Your task to perform on an android device: In the Keep Notes app, search for the note you shared with your mother about things to buy in the future.
Image 0: 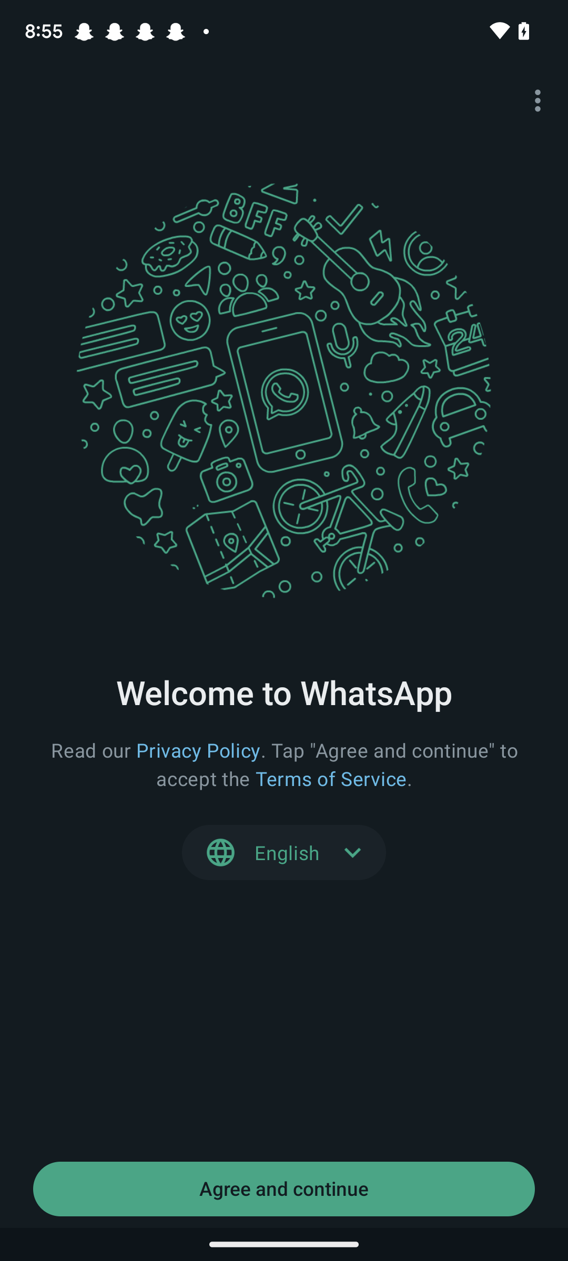
Scroll left on the right side of the screen.
Step 0: click (489, 638)
Image 1: 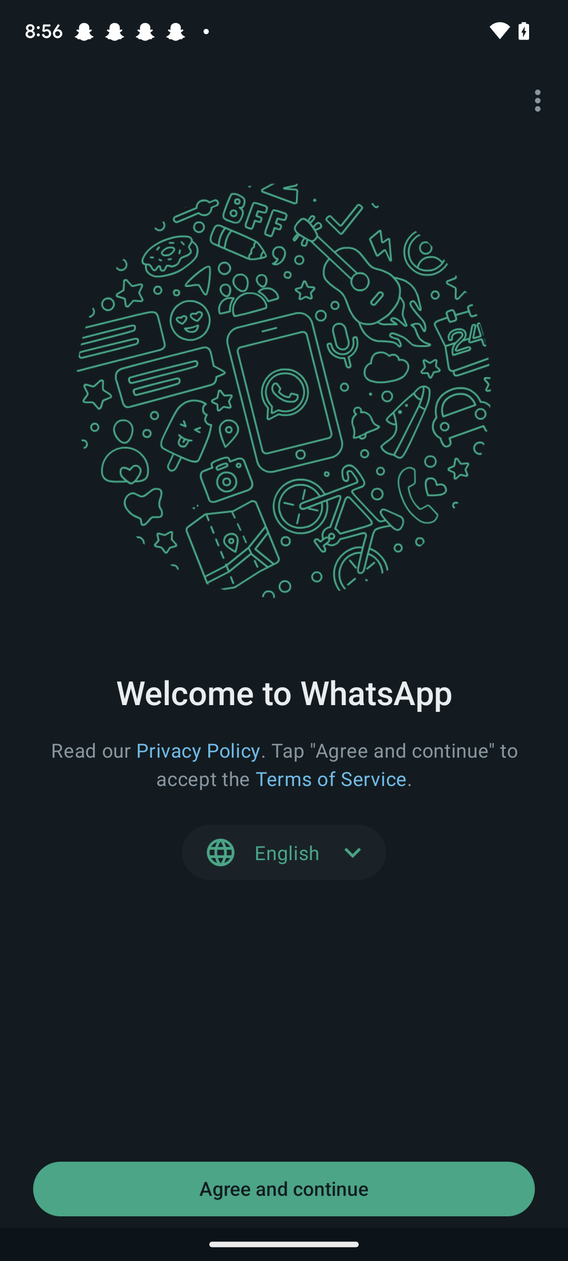
Scroll left on the right side of the screen.
Step 1: scroll right
Image 2: 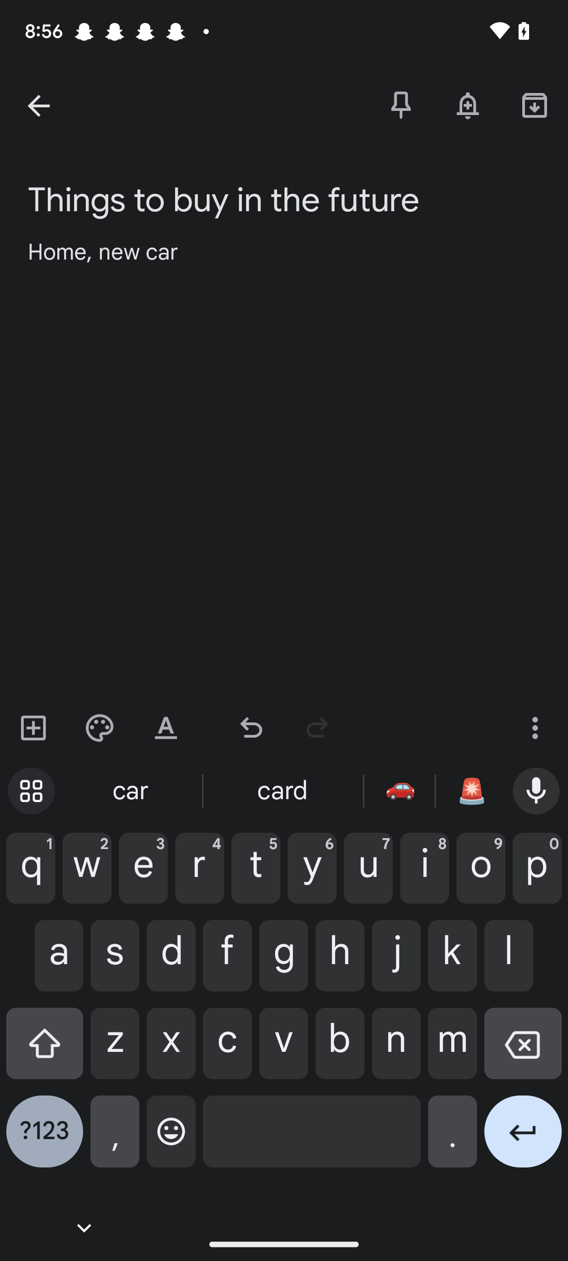
Scroll left on the right side of the screen.
Step 2: scroll right
Image 3: 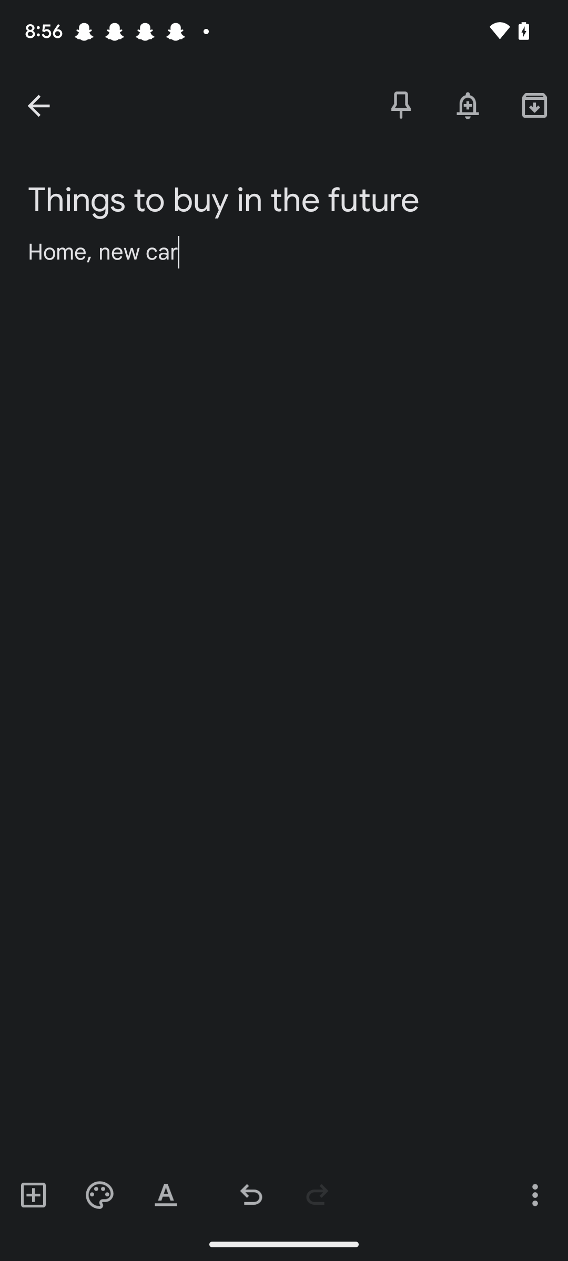
Scroll left on the right side of the screen.
Step 3: scroll right
Image 4: 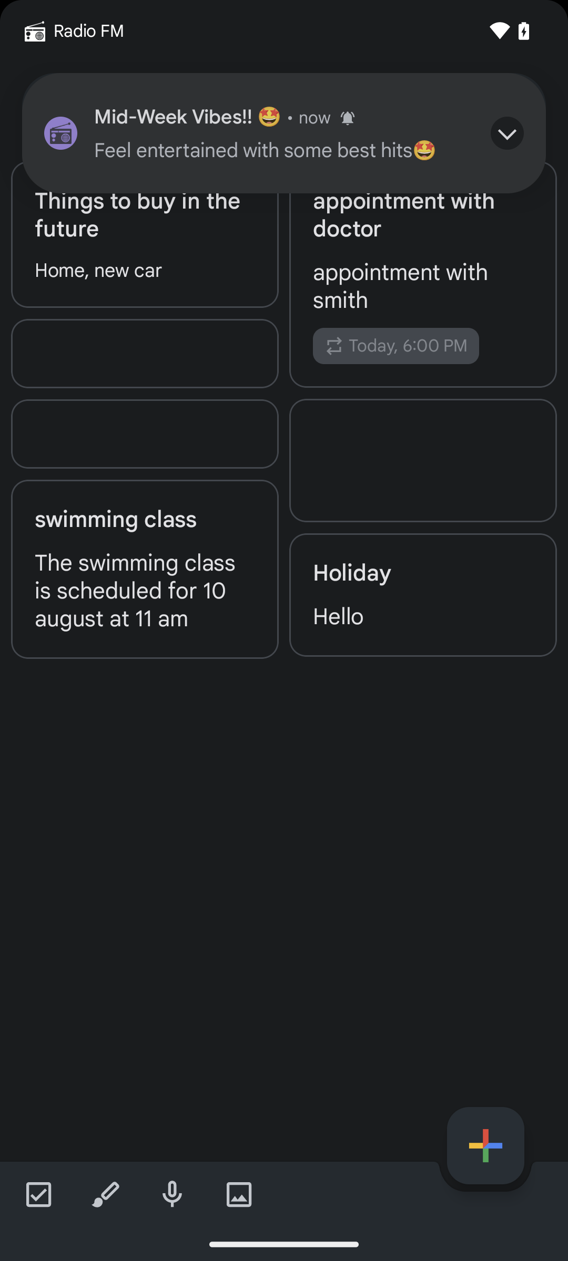
Scroll left on the right side of the screen.
Step 4: wait
Image 5: 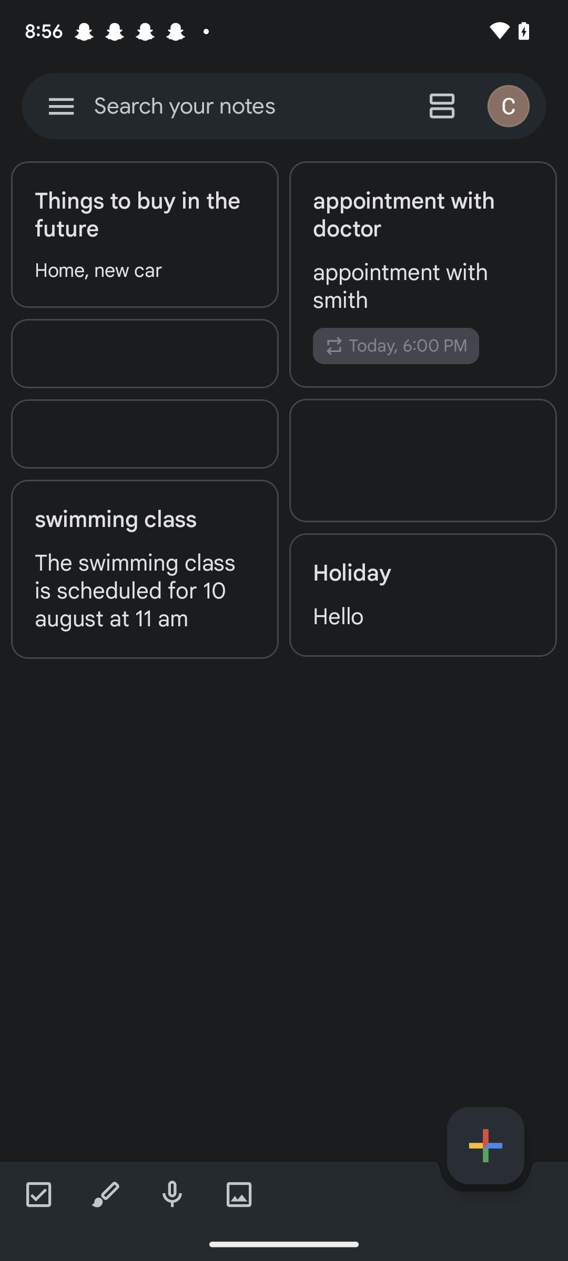
Click on the search bar at the top of the screen.
Step 5: click (185, 106)
Image 6: 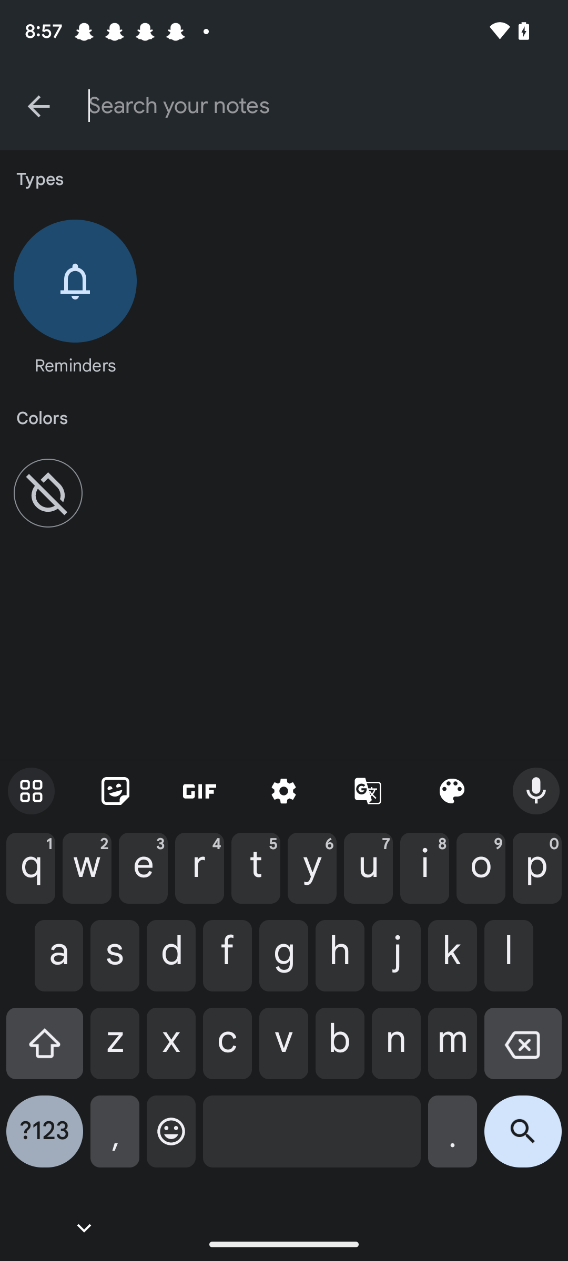
Type things to buy in the future in the search bar.
Step 6: type "things to buy in the future"
Image 7: 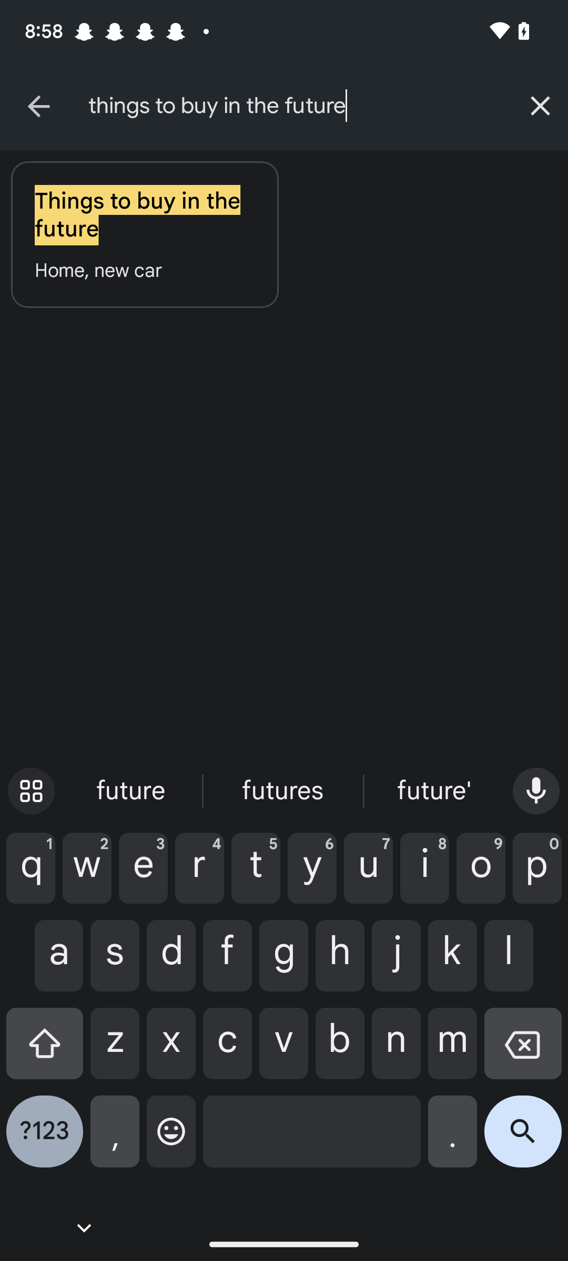
Click on the search icon at the bottom right corner of the screen.
Step 7: click (523, 1140)